Your task to perform on an android device: I'd want to get an egg tray from the Jeeb app so that I can make an egg Benedict recipe at home.
Image 0: 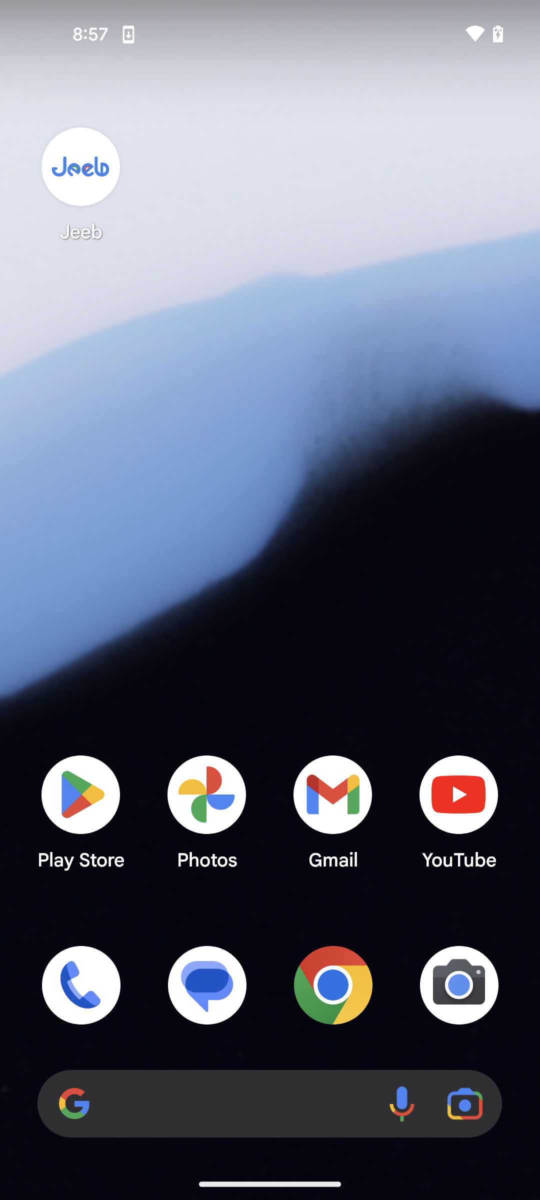
open the Jeeb app
Step 0: open app "Jeeb"
Image 2: 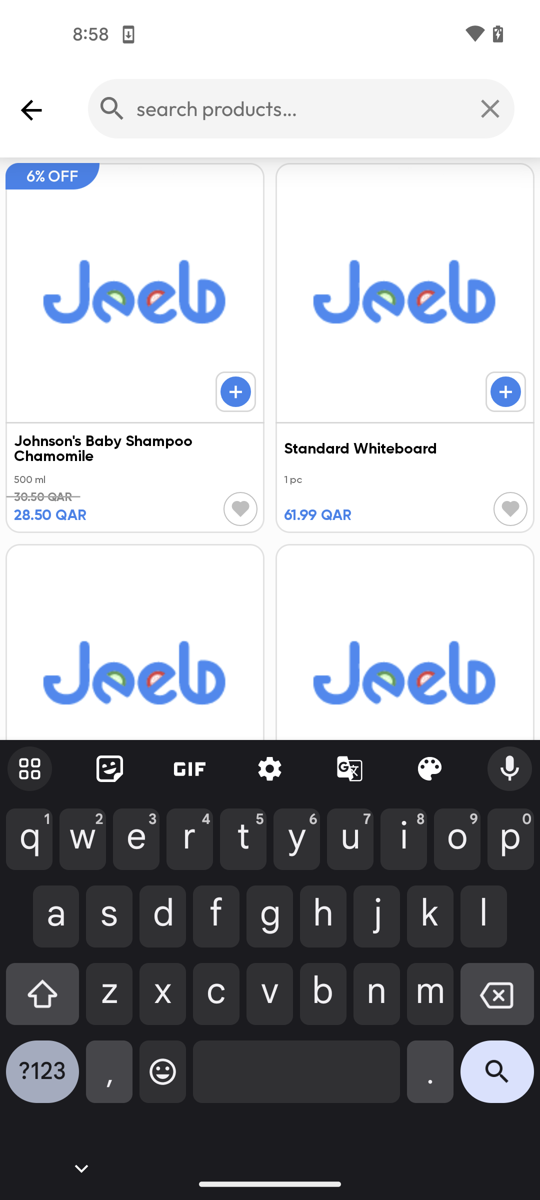
type text egg tray
Step 2: type "egg tray"
Image 3: 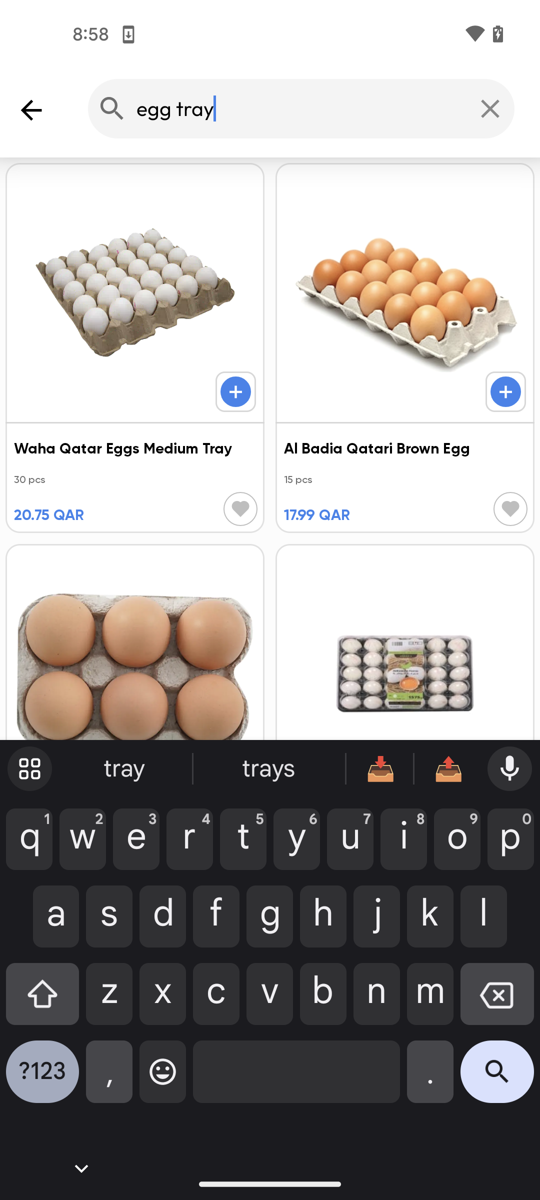
click on the search icon
Step 3: click (497, 1079)